Your task to perform on an android device: customized the" last name" field with "surname."
Image 0: 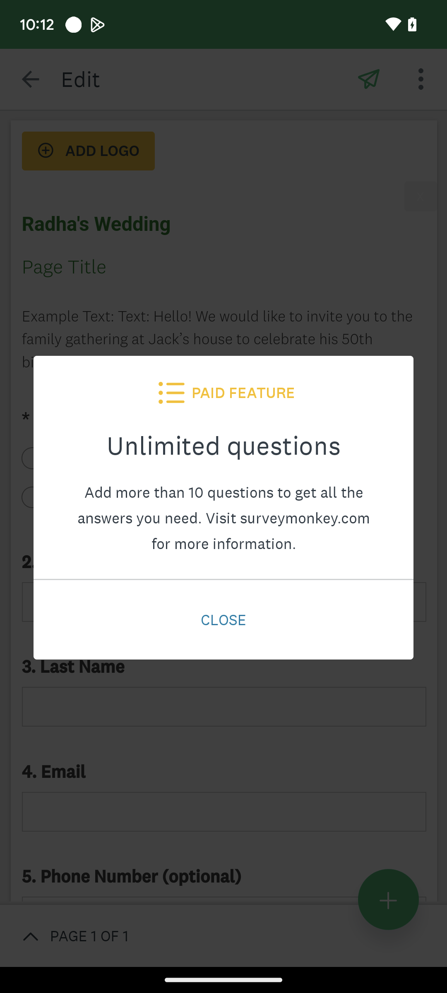
Click on the close tab.
Step 0: click (223, 620)
Image 1: 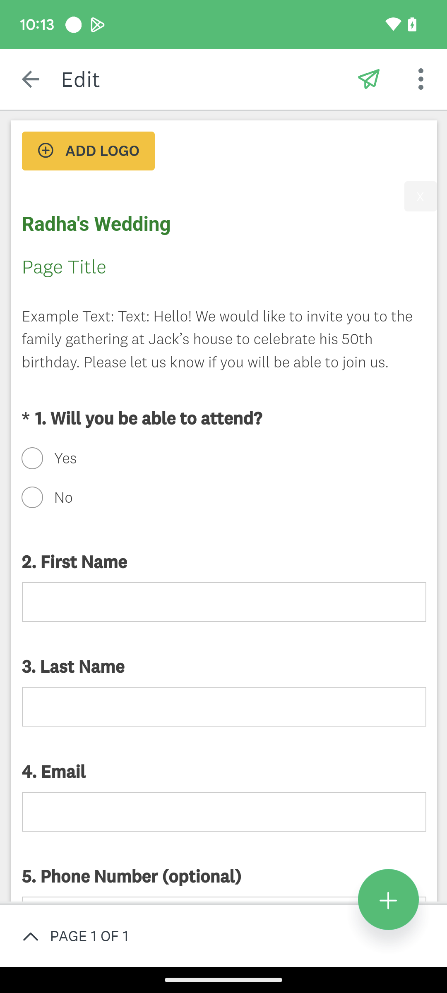
Click on the last name field.
Step 1: click (223, 669)
Image 2: 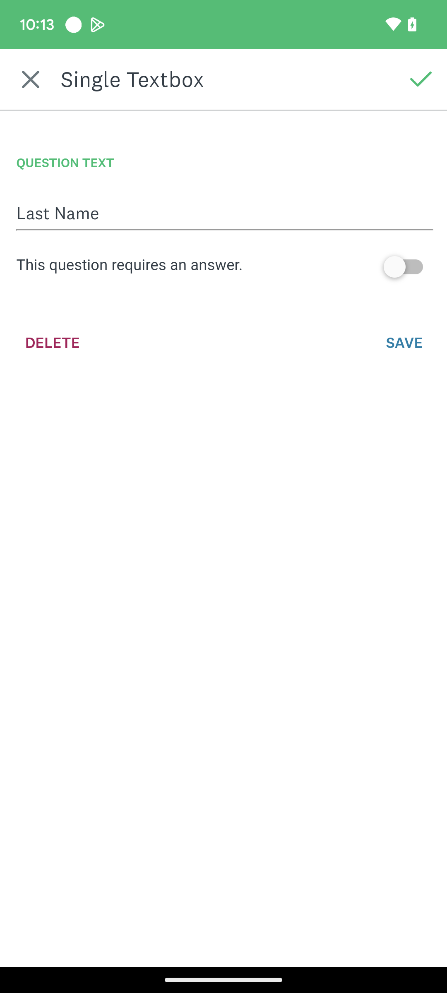
Click on the type bar presented at the top of the screen.
Step 2: click (75, 213)
Image 3: 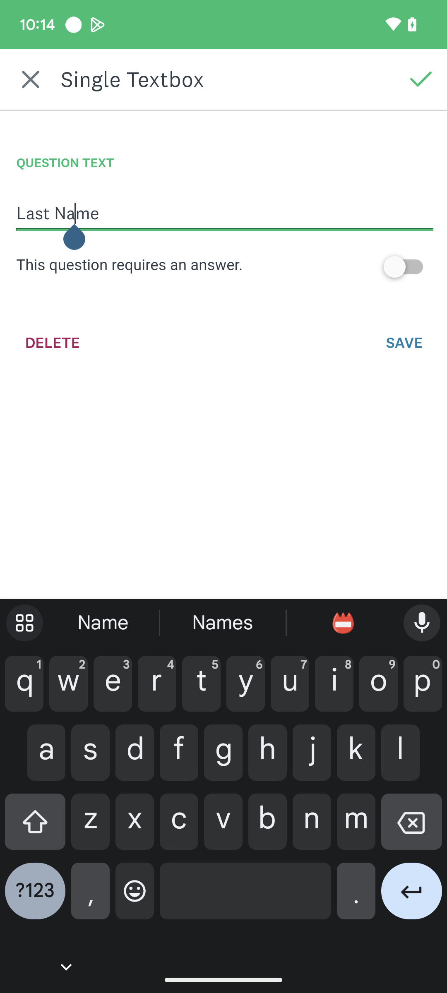
Type the surname in place of the last name.
Step 3: type "Surname"
Image 4: 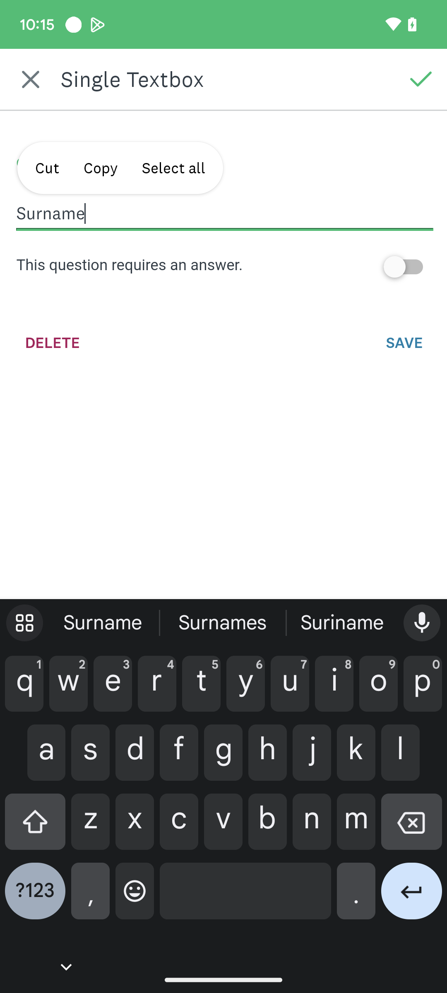
Click on the tick icon presented on the right side of the screen.
Step 4: click (421, 79)